Your task to perform on an android device: To make a delicious apple pie, I will create a shopping list of all the ingredients on the Sortizy app.
Image 0: 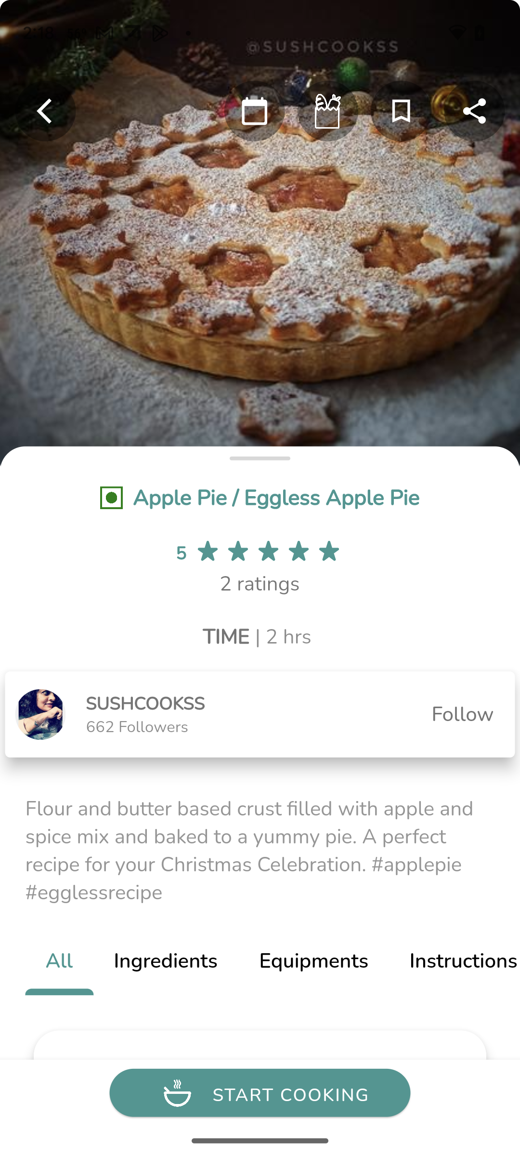
Click on Ingredients
Step 0: click (166, 963)
Image 1: 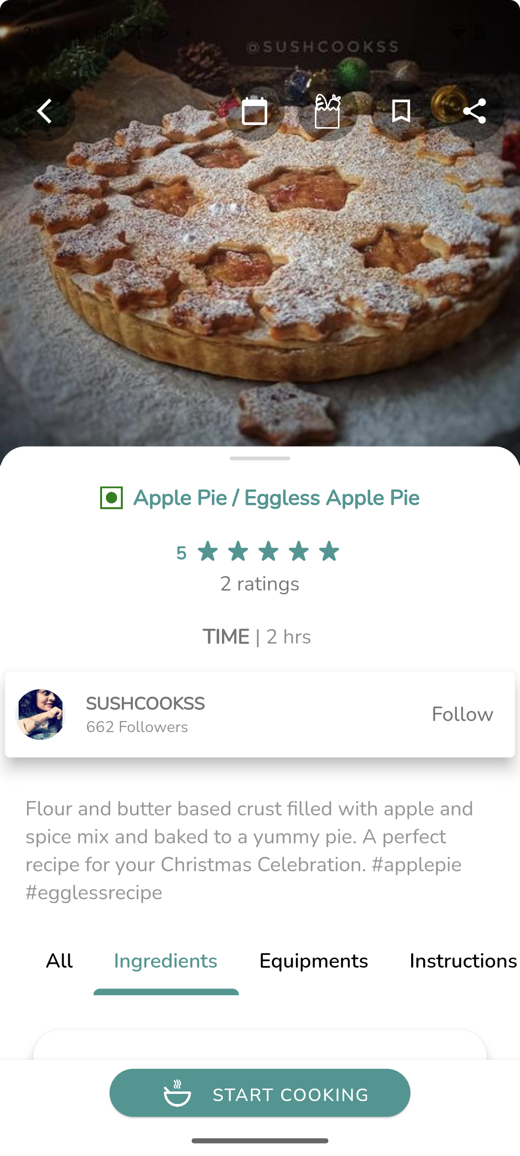
Swipe up
Step 1: scroll down
Image 2: 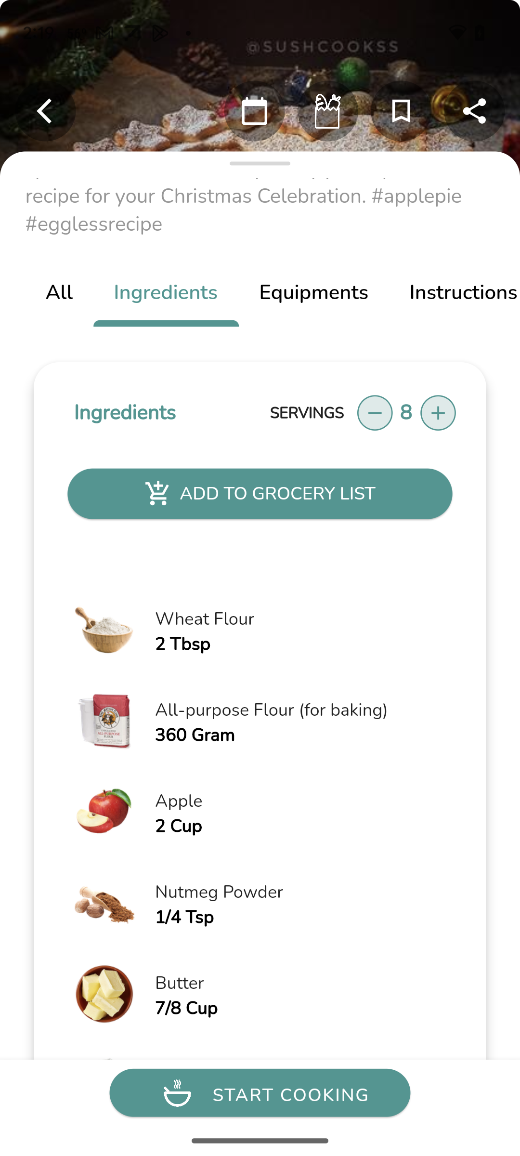
Click on add to grocery list
Step 2: click (260, 493)
Image 3: 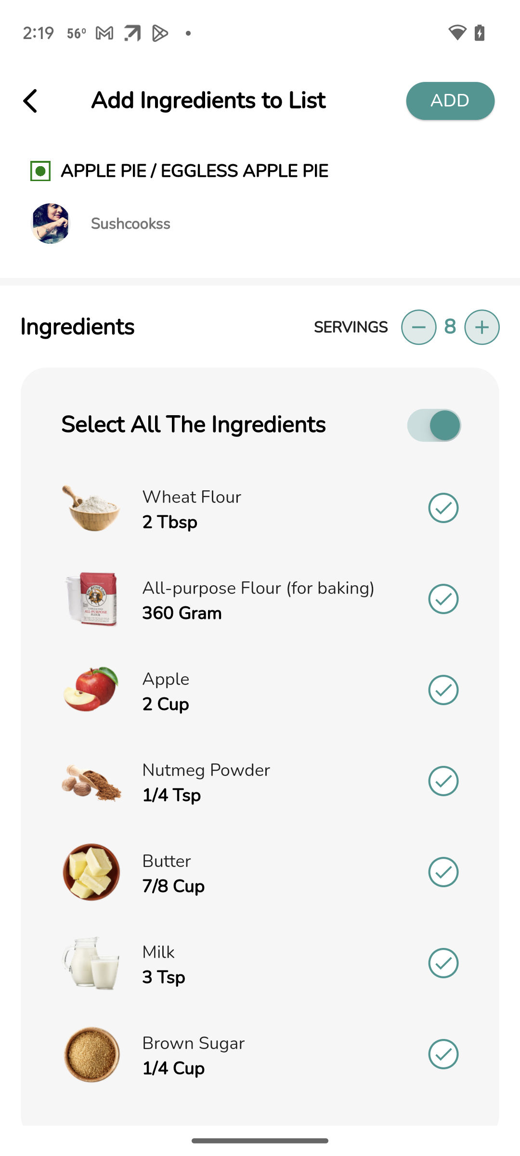
Click on add
Step 3: click (451, 101)
Image 4: 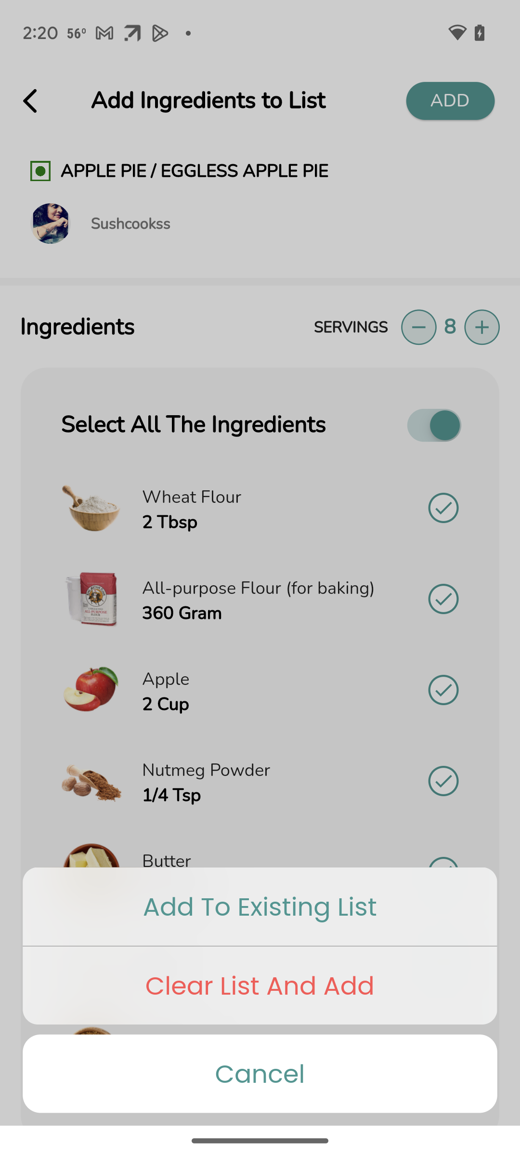
Click on add to existing list
Step 4: click (260, 906)